Your task to perform on an android device: I want to adjust the font size to at least 2 scales because the present font size is difficult to read on the Amazon Kindle app.
Image 0: 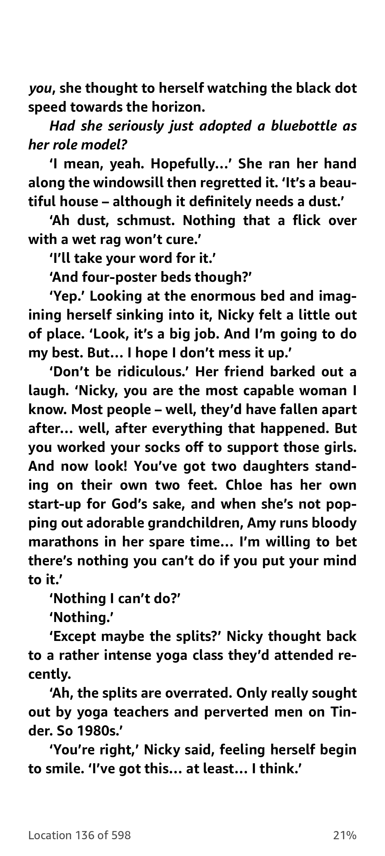
Tap on the screen to view Hidden Controls 
Step 0: click (192, 428)
Image 1: 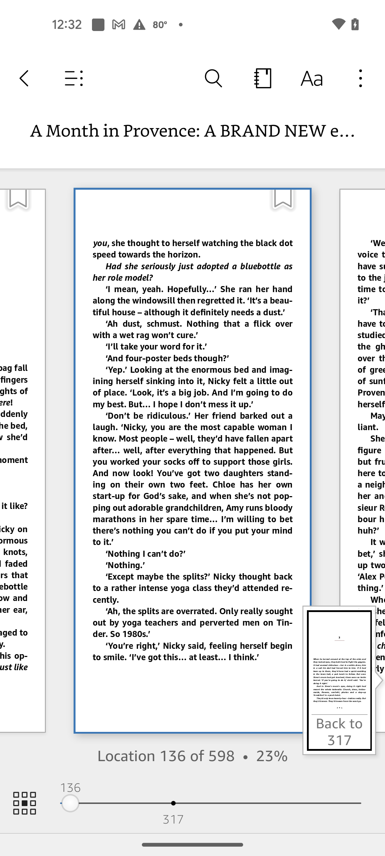
Click on the Font icon
Step 1: click (311, 78)
Image 2: 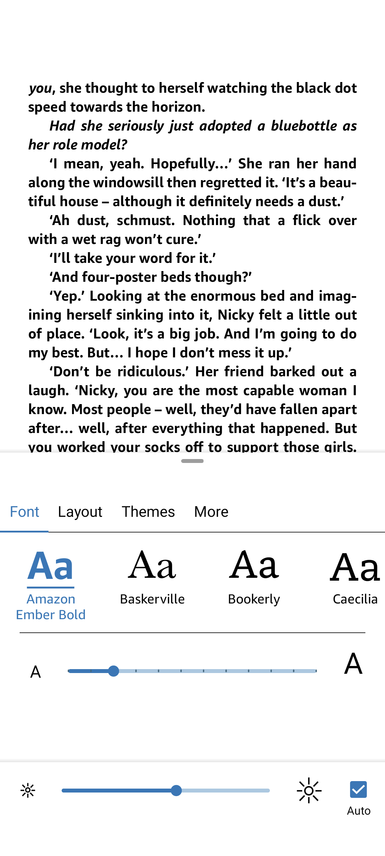
Swipe right the Font slider to atleast 2 scales
Step 2: scroll left